Your task to perform on an android device: I want to view shoes under outdoor catefory for better performance and stability.
Image 0: 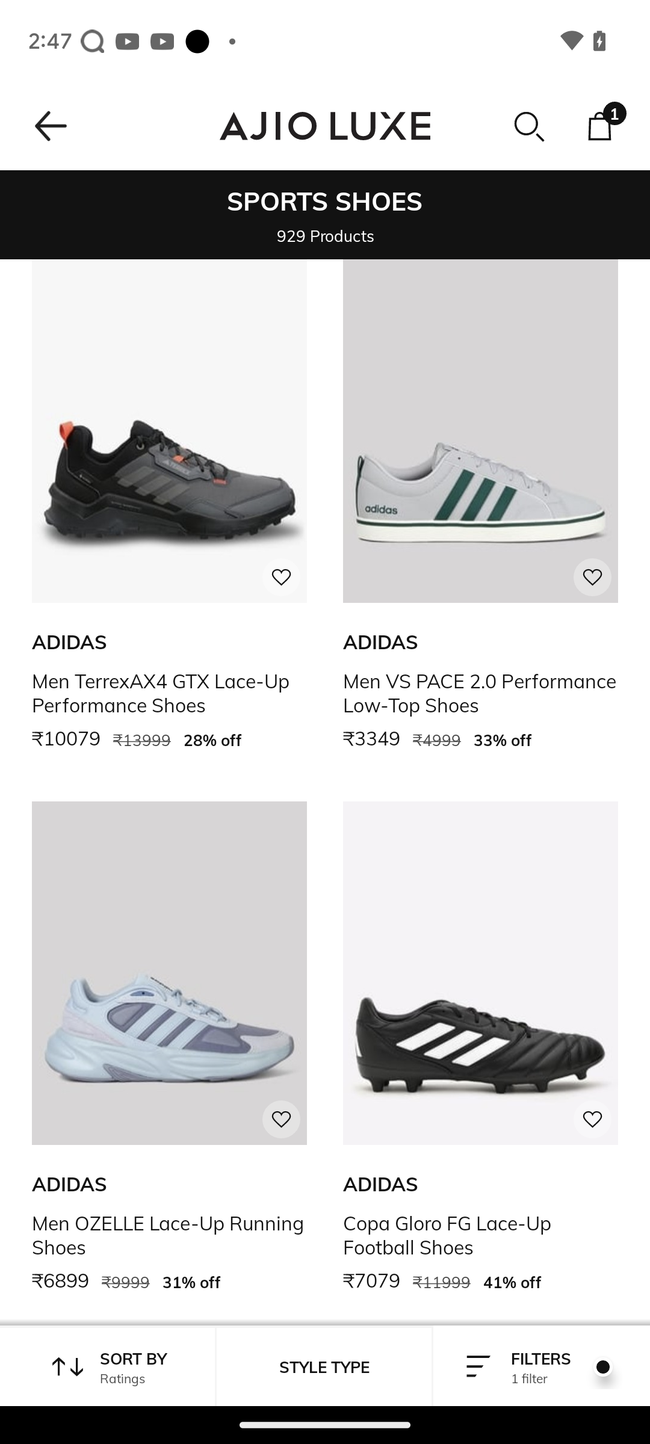
Click on the filter icon at the bottom right of the screen
Step 0: click (541, 1358)
Image 1: 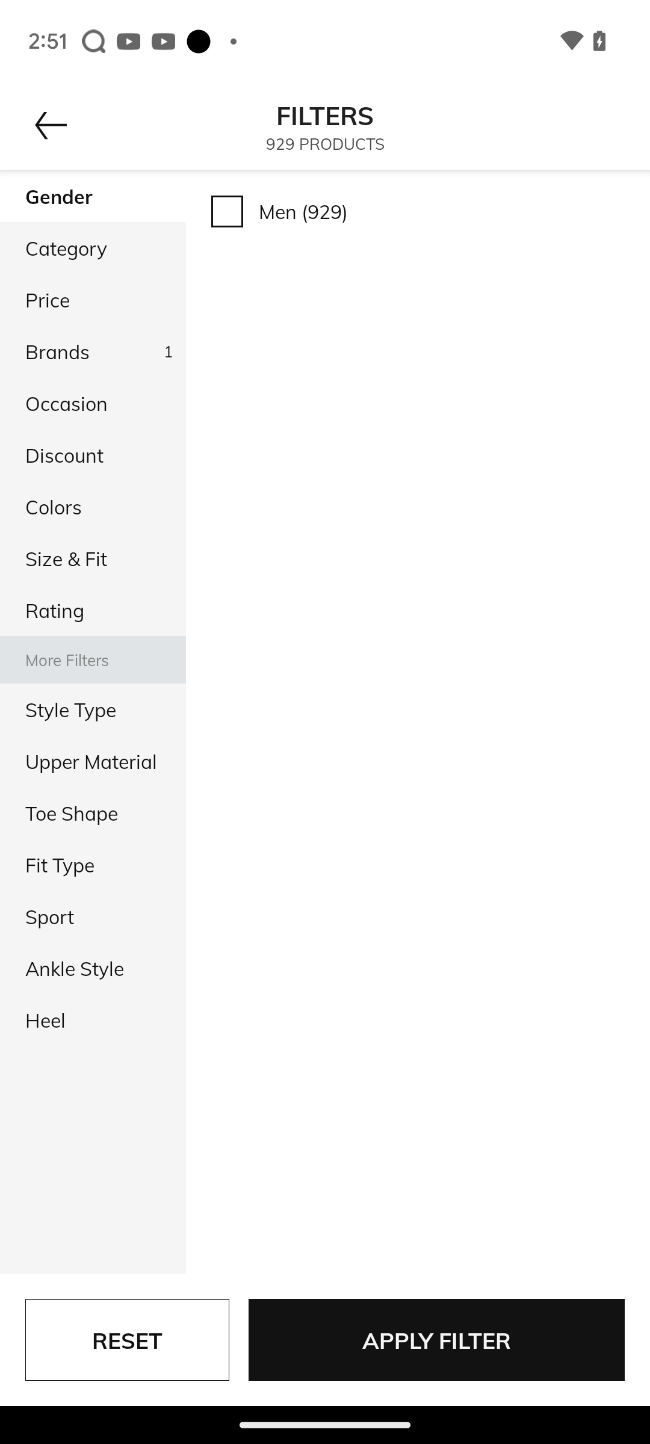
Click on the style type
Step 1: click (70, 709)
Image 2: 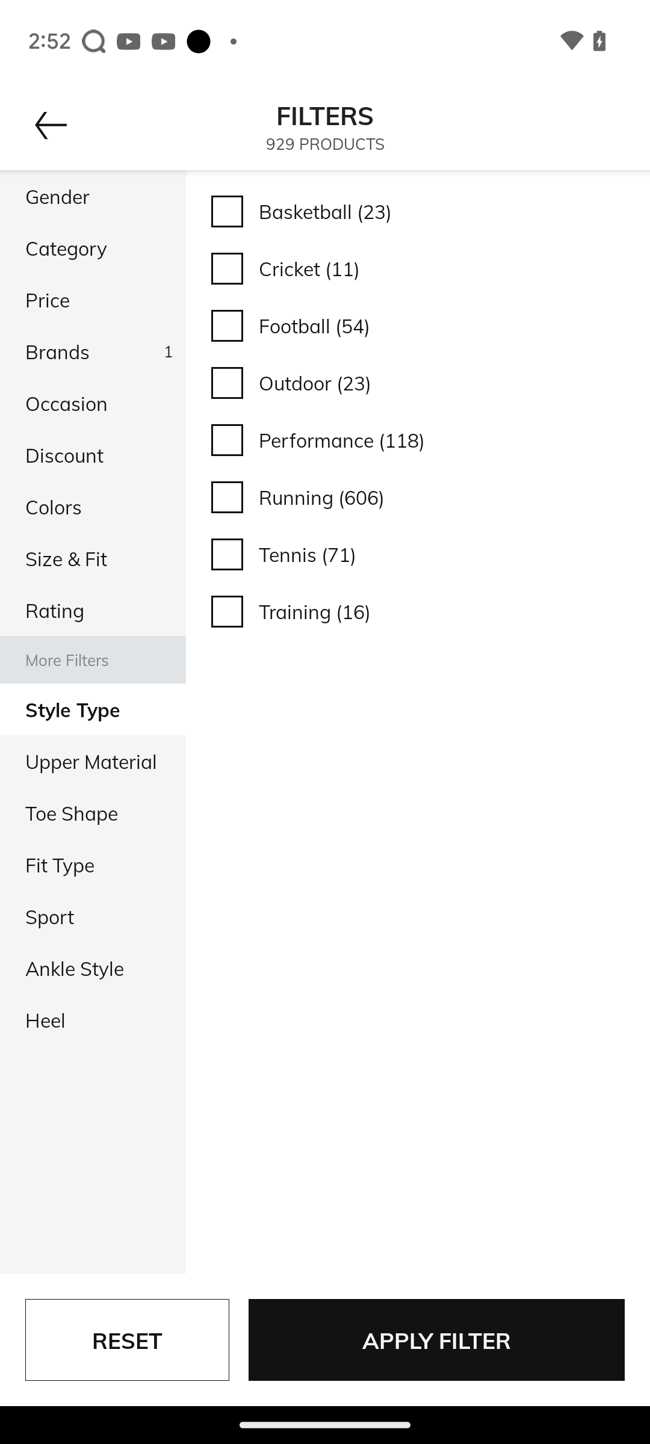
Click on the outdoor option
Step 2: click (418, 382)
Image 3: 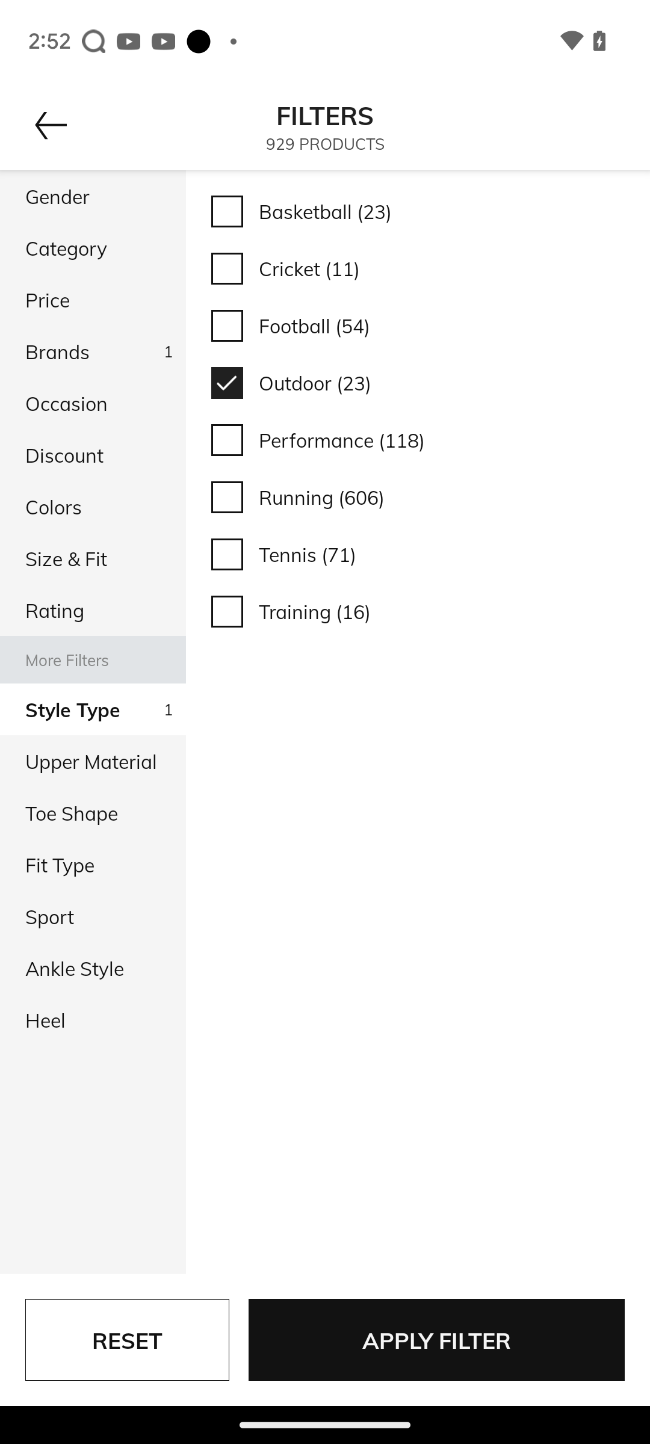
Click on the apply filter
Step 3: click (436, 1340)